Your task to perform on an android device: My eyes are getting affected. I want to change the display setting to light mode in the Kitchen Stories app.
Image 0: 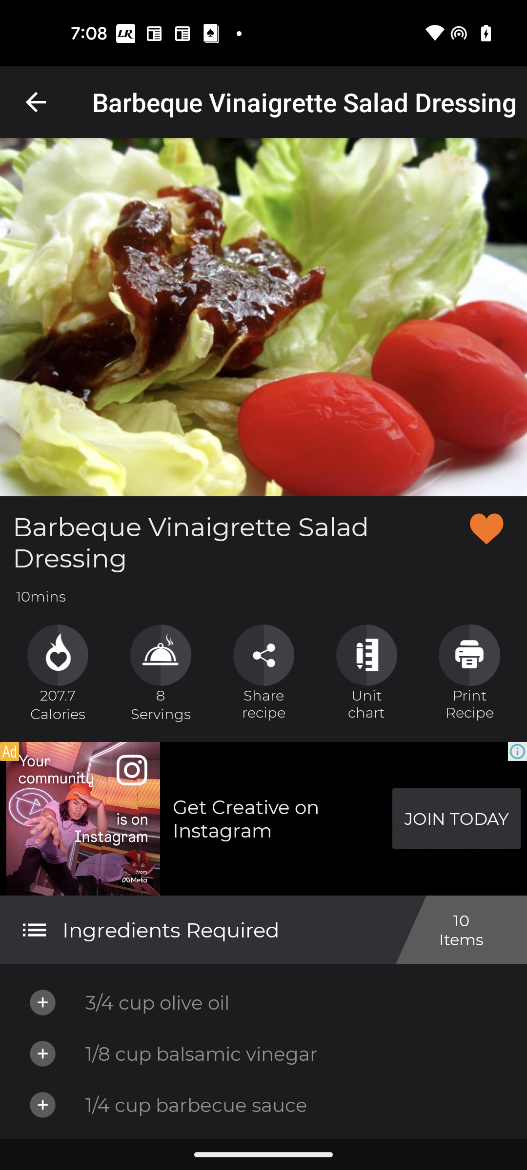
Open the Kitchen Stories app
Step 0: open app "Kitchen Stories"
Image 1: 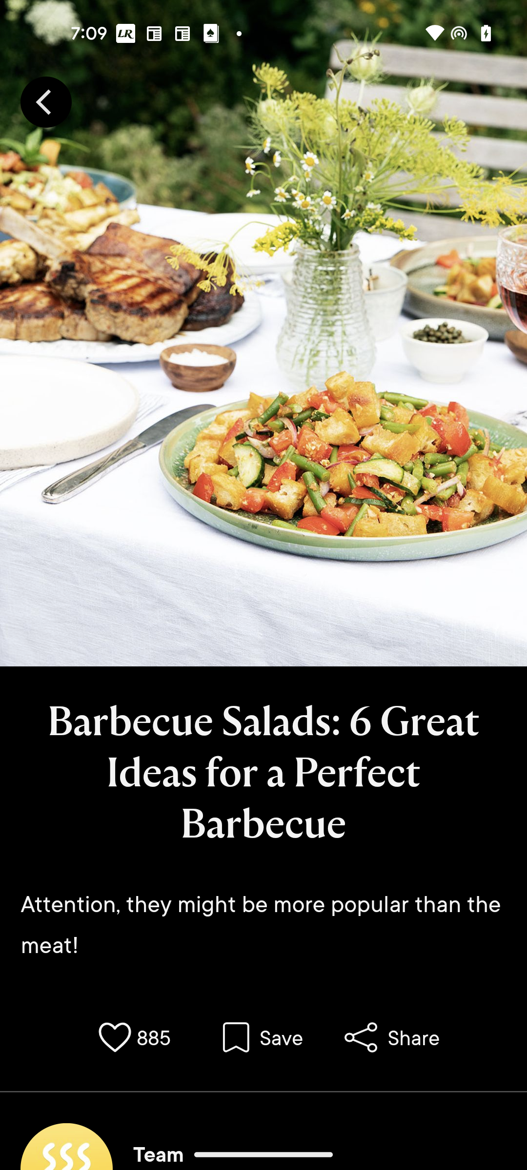
Go back to the previous screen
Step 1: press back button
Image 2: 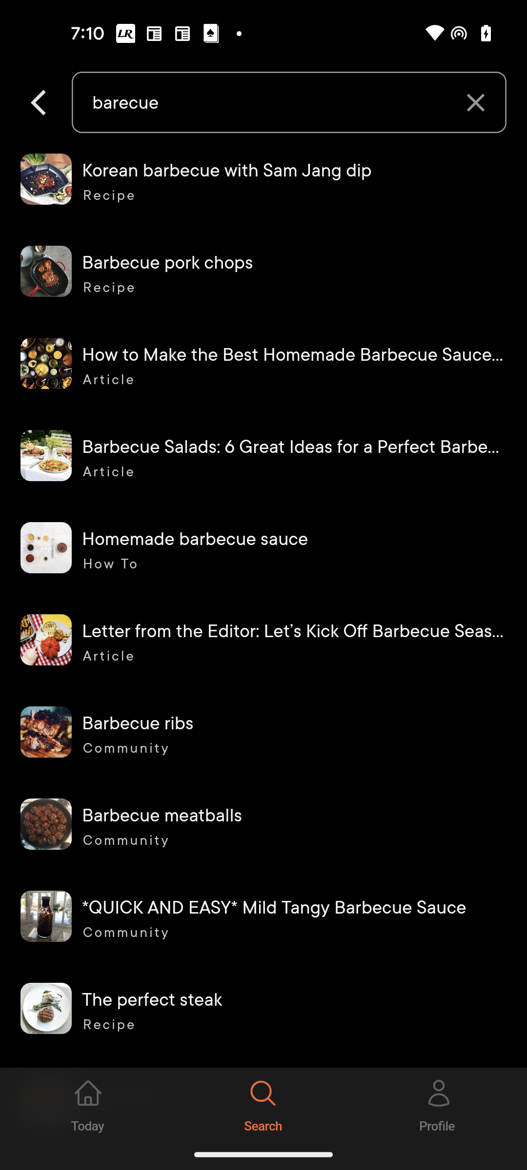
Go to the Profile section
Step 2: click (439, 1103)
Image 3: 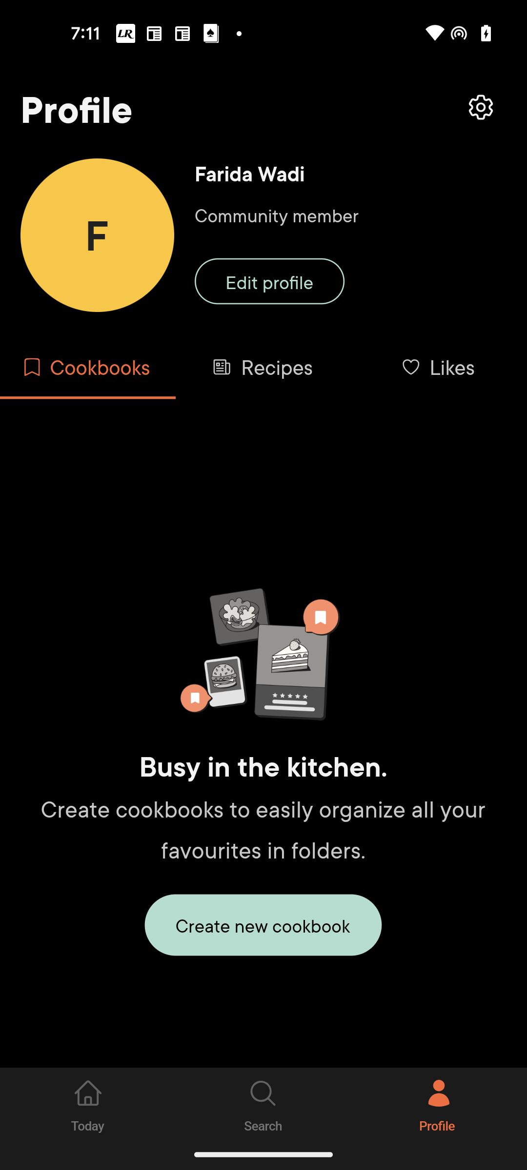
Click on the settings icon at the top right corner
Step 3: click (263, 199)
Image 4: 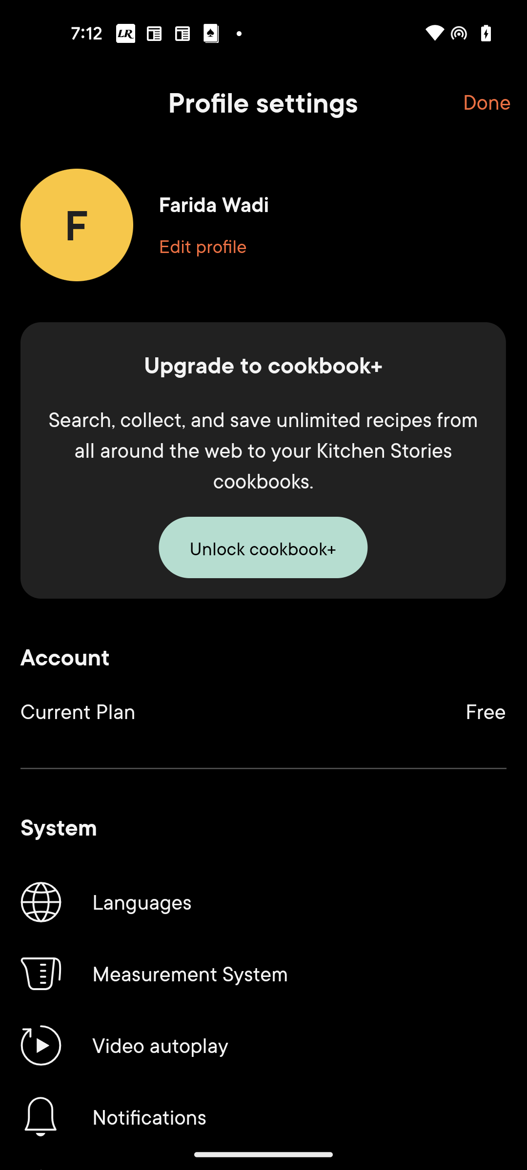
Swipe up to Display option
Step 4: scroll down
Image 5: 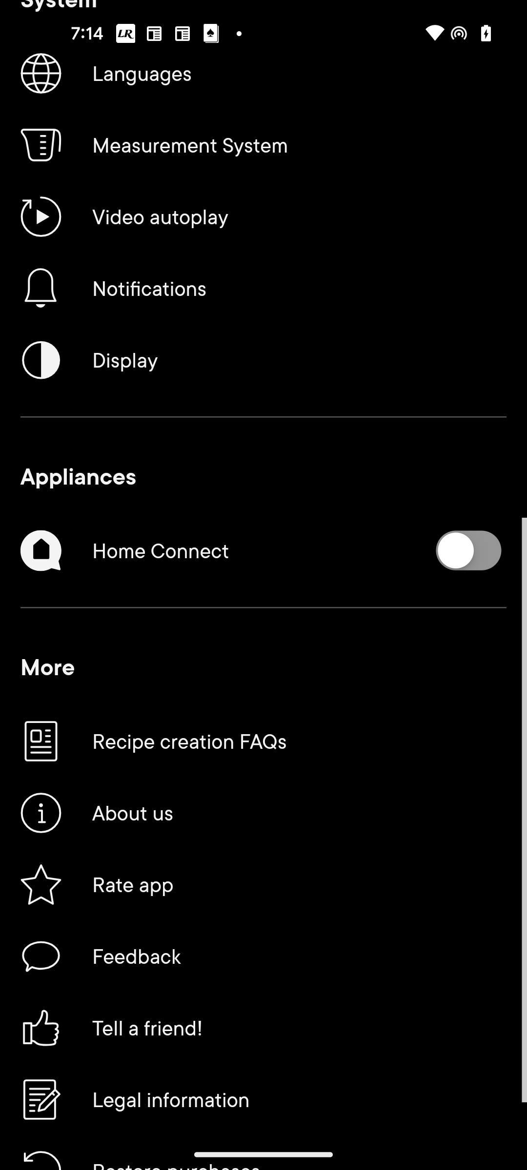
Click on the Display option
Step 5: click (263, 360)
Image 6: 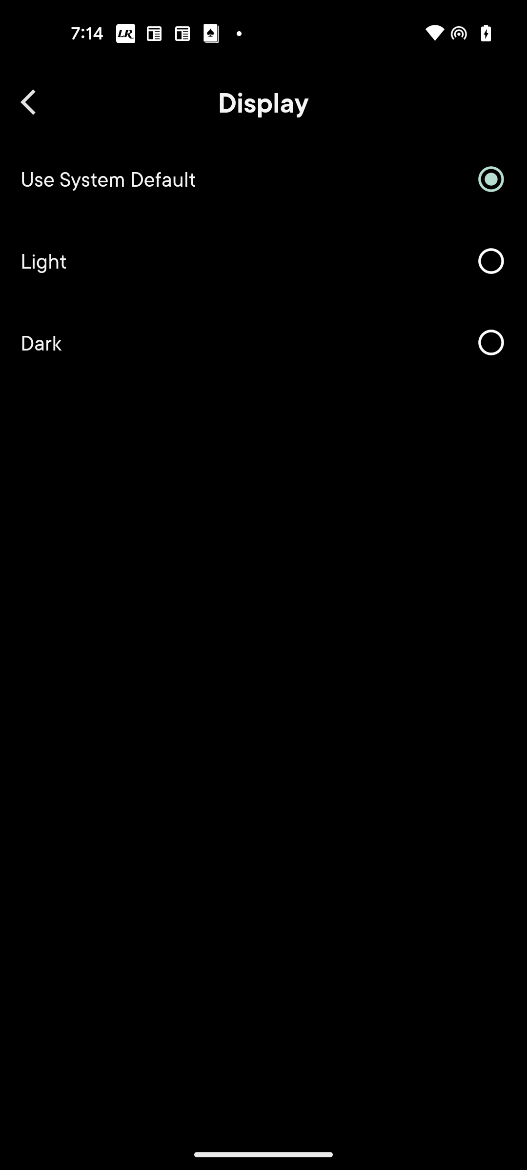
Select Light option
Step 6: click (263, 260)